Your task to perform on an android device: Open the book THE HUNGER GAMES: The Ballad of Songbirds and Snakes by Suzanne Collins on the Kindle app.
Image 0: 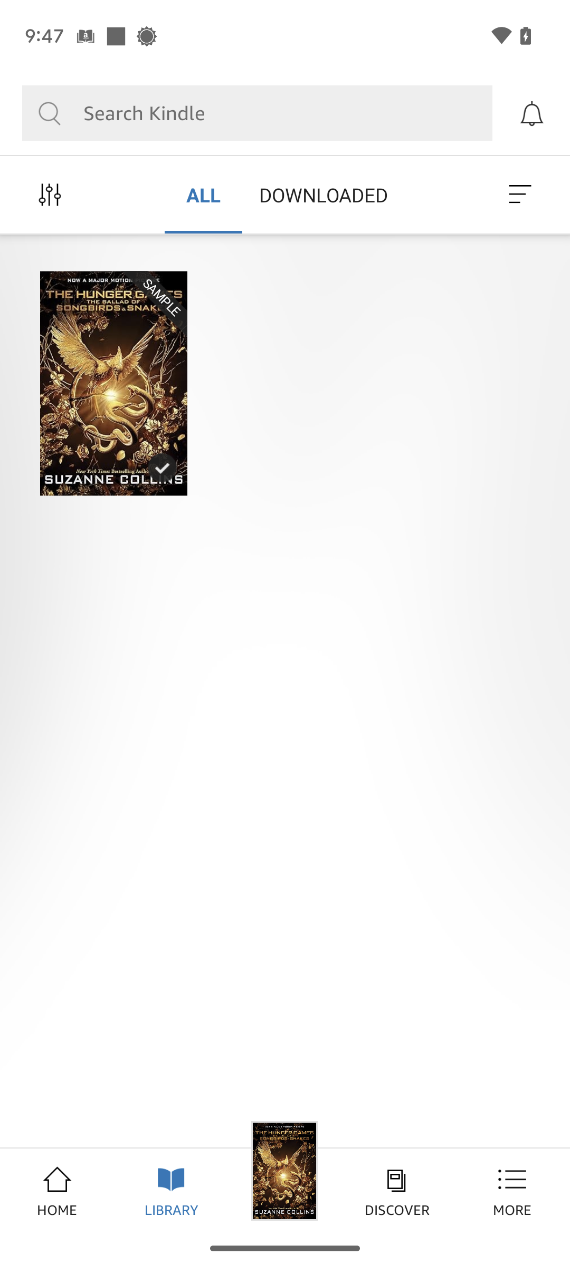
Click on the Click on the book THE HUNGER GAMES: The Ballad of Songbirds and Snakes by Suzanne Collins in the library.
Step 0: click (113, 383)